Your task to perform on an android device: I use the Everand app to change the brightness because reading the book is making my eyes tired.
Image 0: 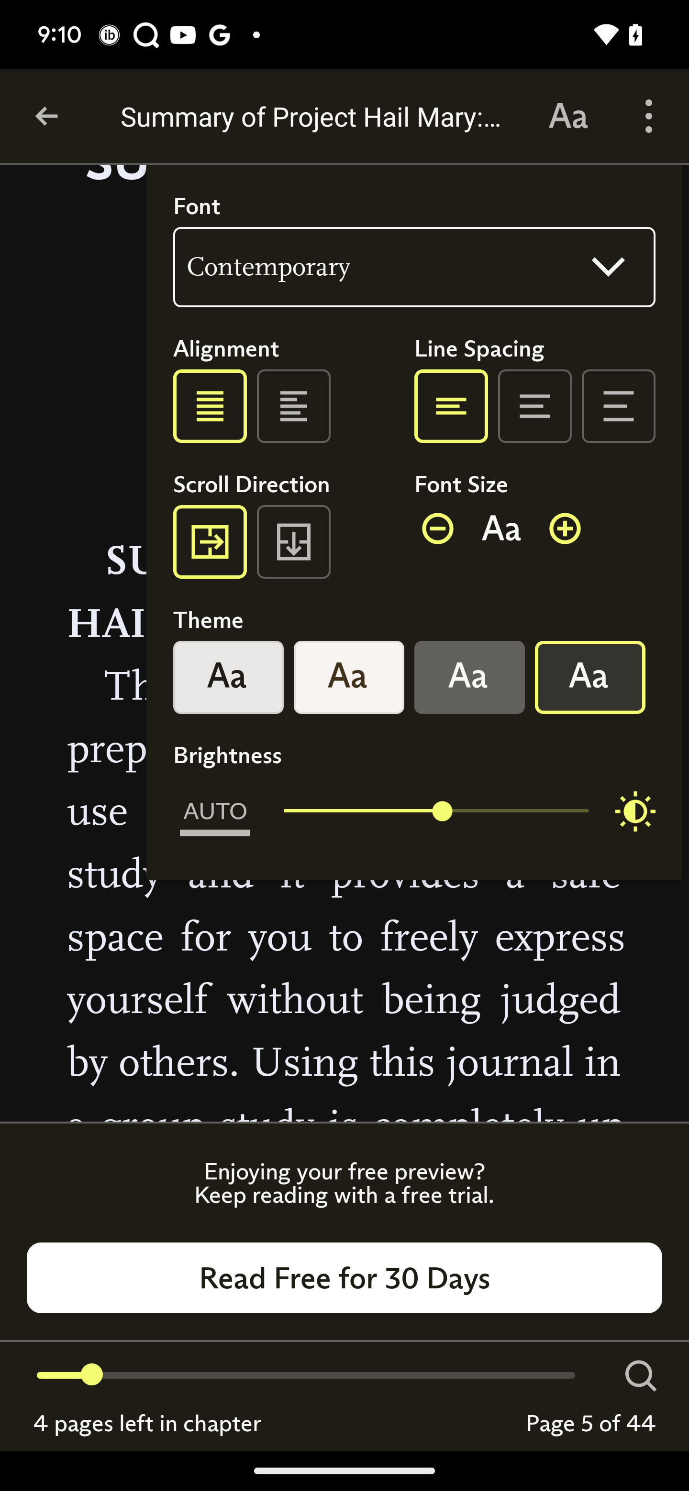
Swipe the slide towards the right to increase the brightness
Step 0: scroll left